Your task to perform on an android device: Add the Barefoot Shoes Men , Matte Brown shoes to the wishlist for the future buying in the Etsy app.
Image 0: 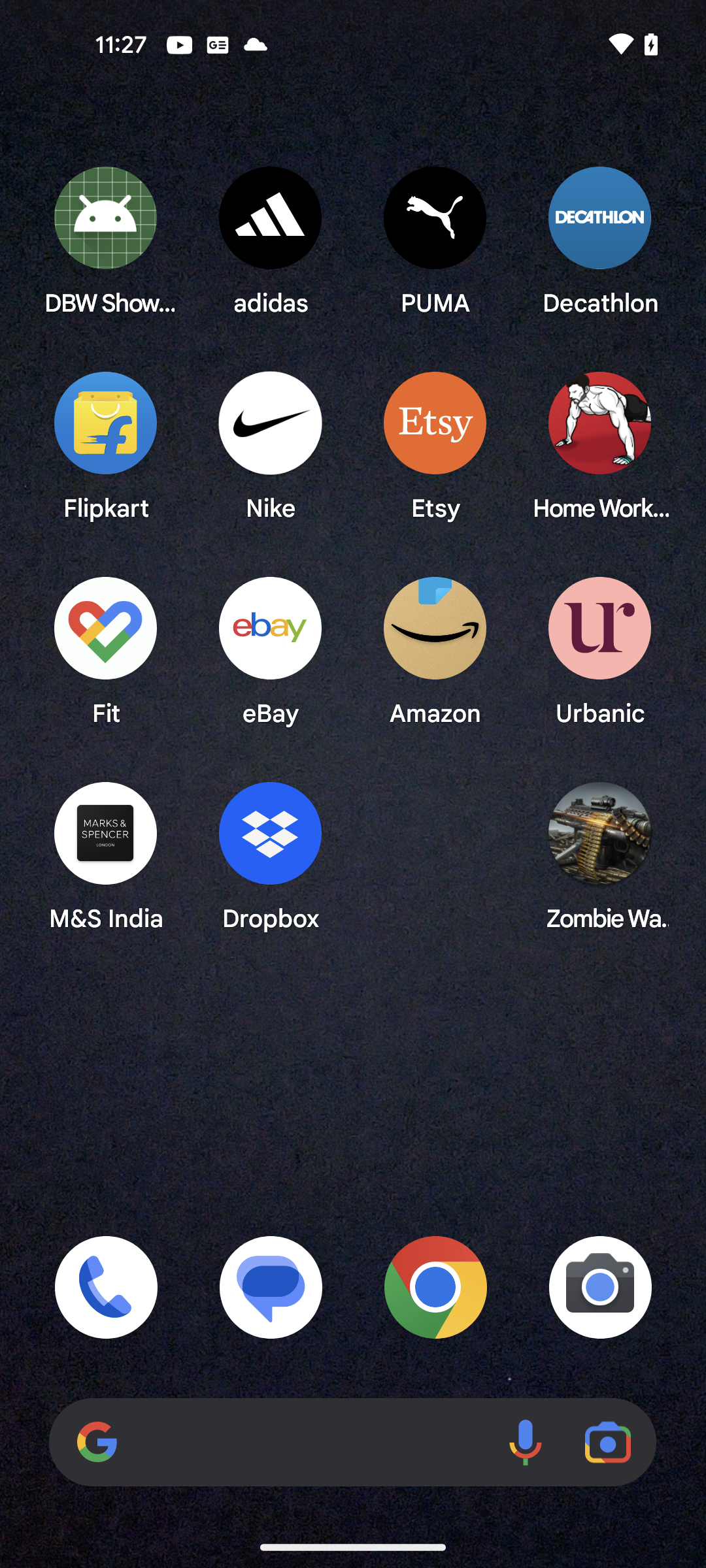
Open the Etsy app
Step 0: open app "Etsy"
Image 1: 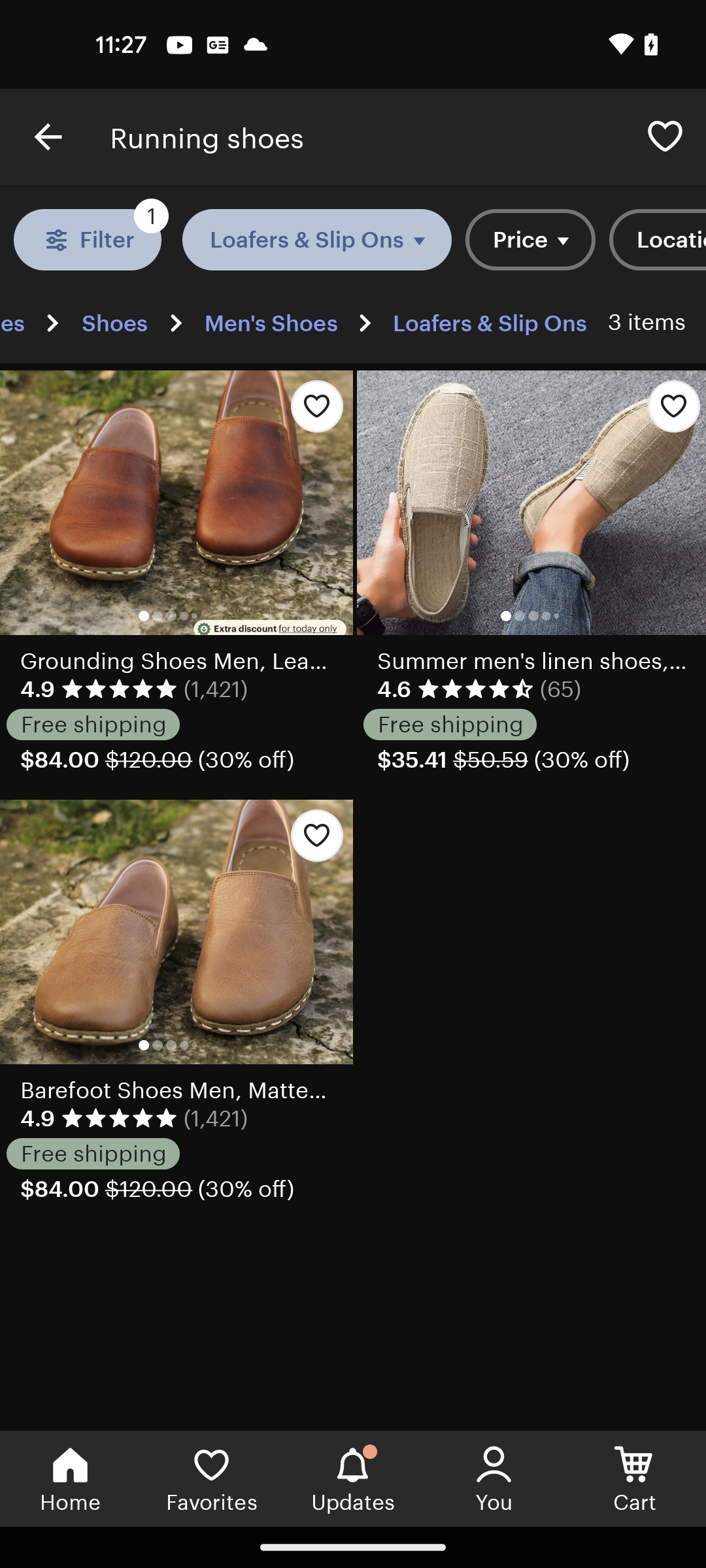
Click on the heart icon of the Barefoot Shoes Men , Matte Brown shoes
Step 1: click (311, 840)
Image 2: 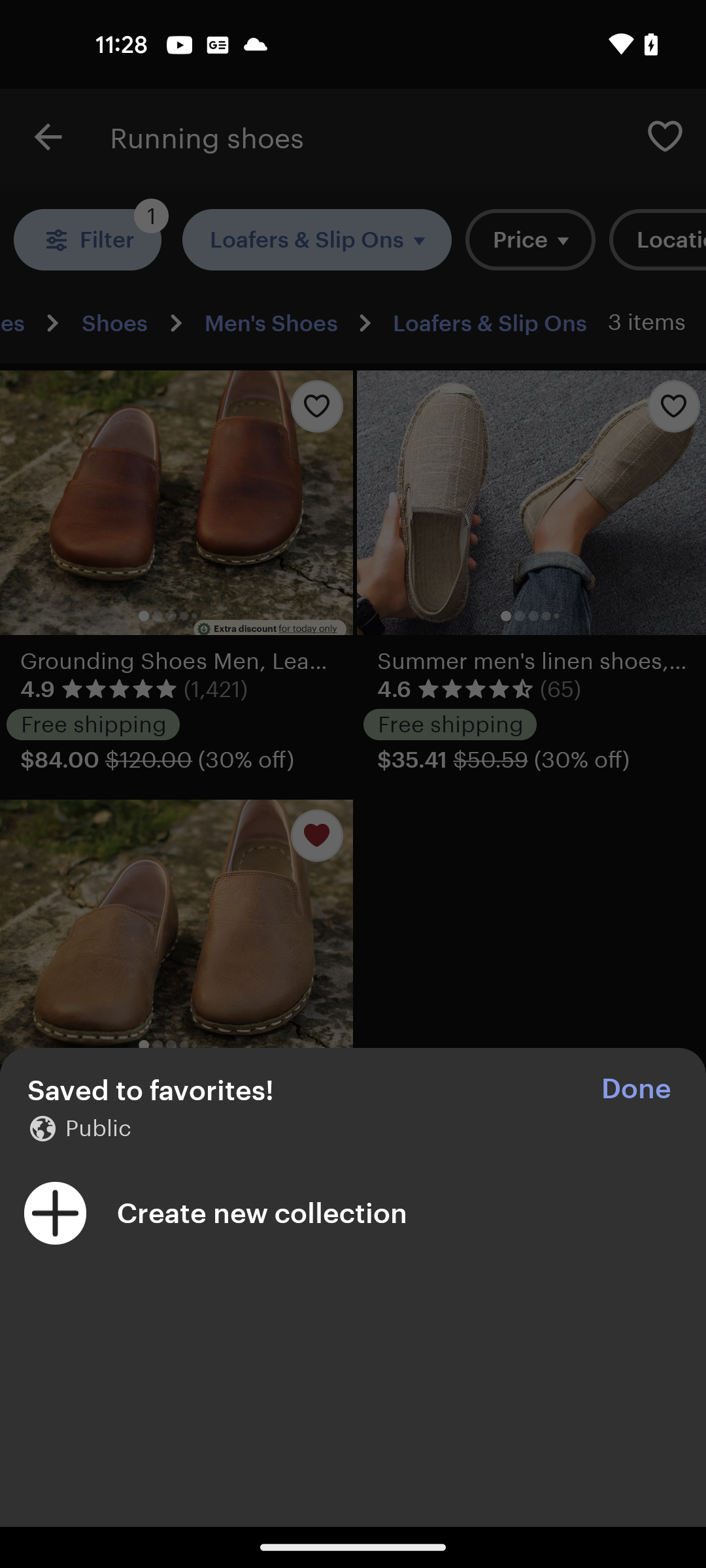
Click on the Done Button 
Step 2: click (636, 1089)